Your task to perform on an android device: Use the Trainline app to share with my friend Carlos the details of the train journey from Bringham New Street to New Milton at Carlos3345@gmail.com.
Image 0: 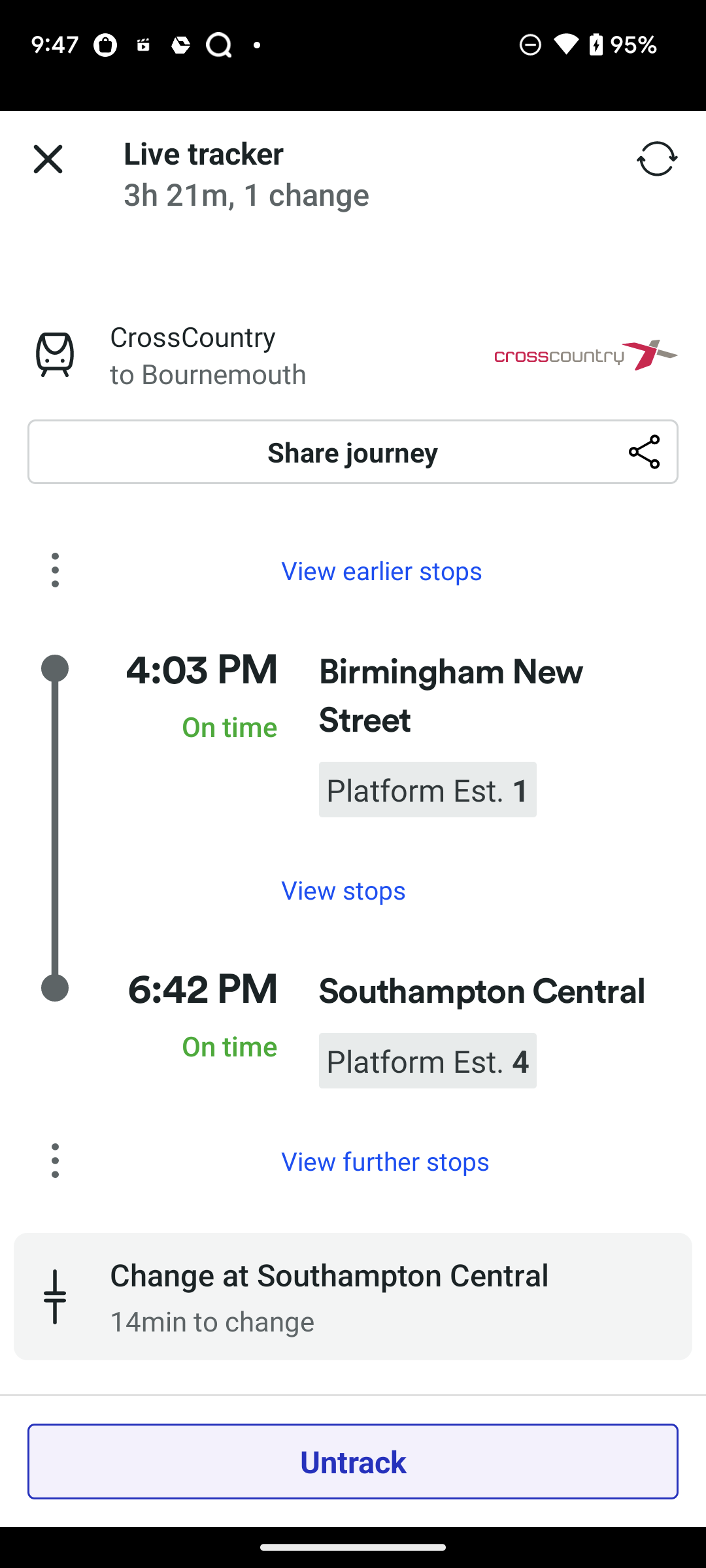
Click on the Share Journey option
Step 0: click (353, 451)
Image 1: 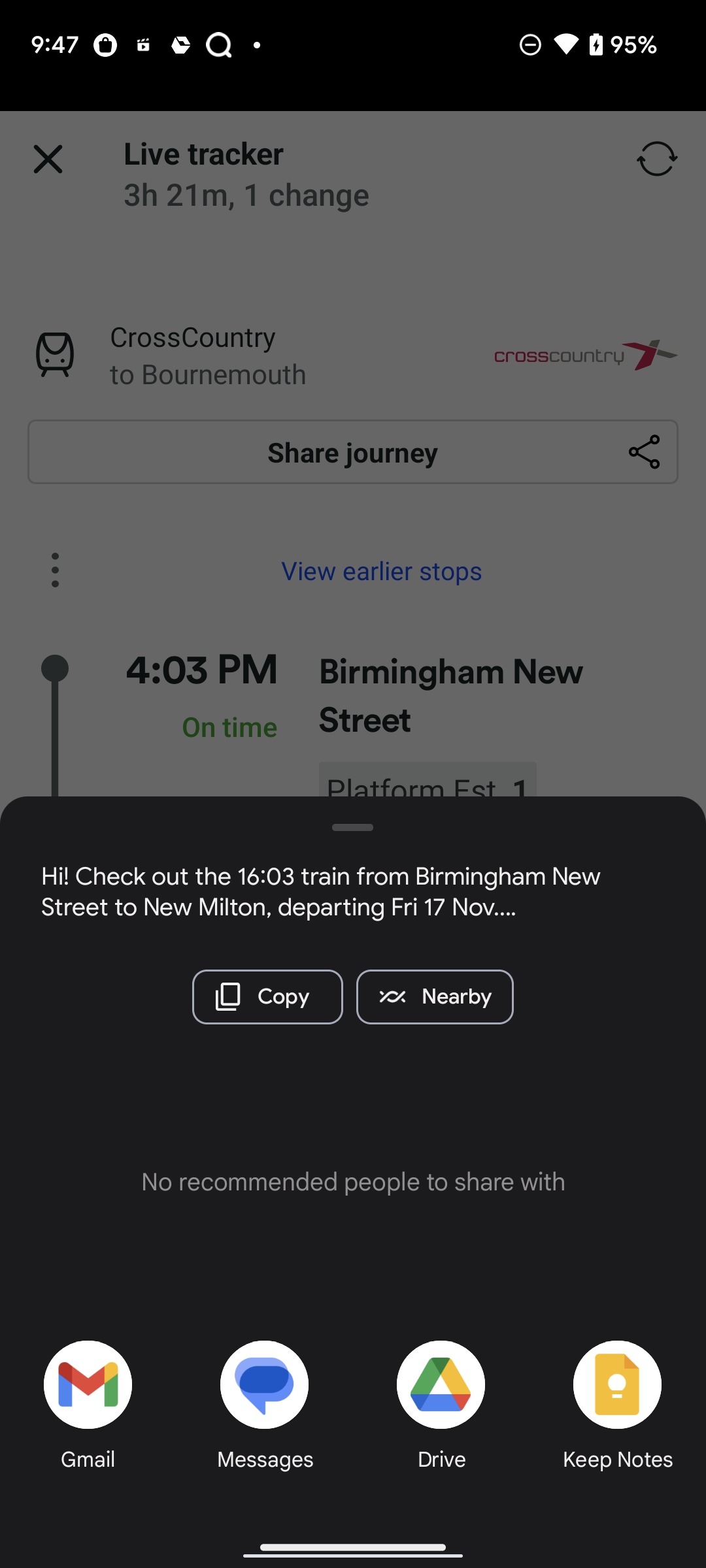
Click on Gmail option
Step 1: click (71, 1403)
Image 3: 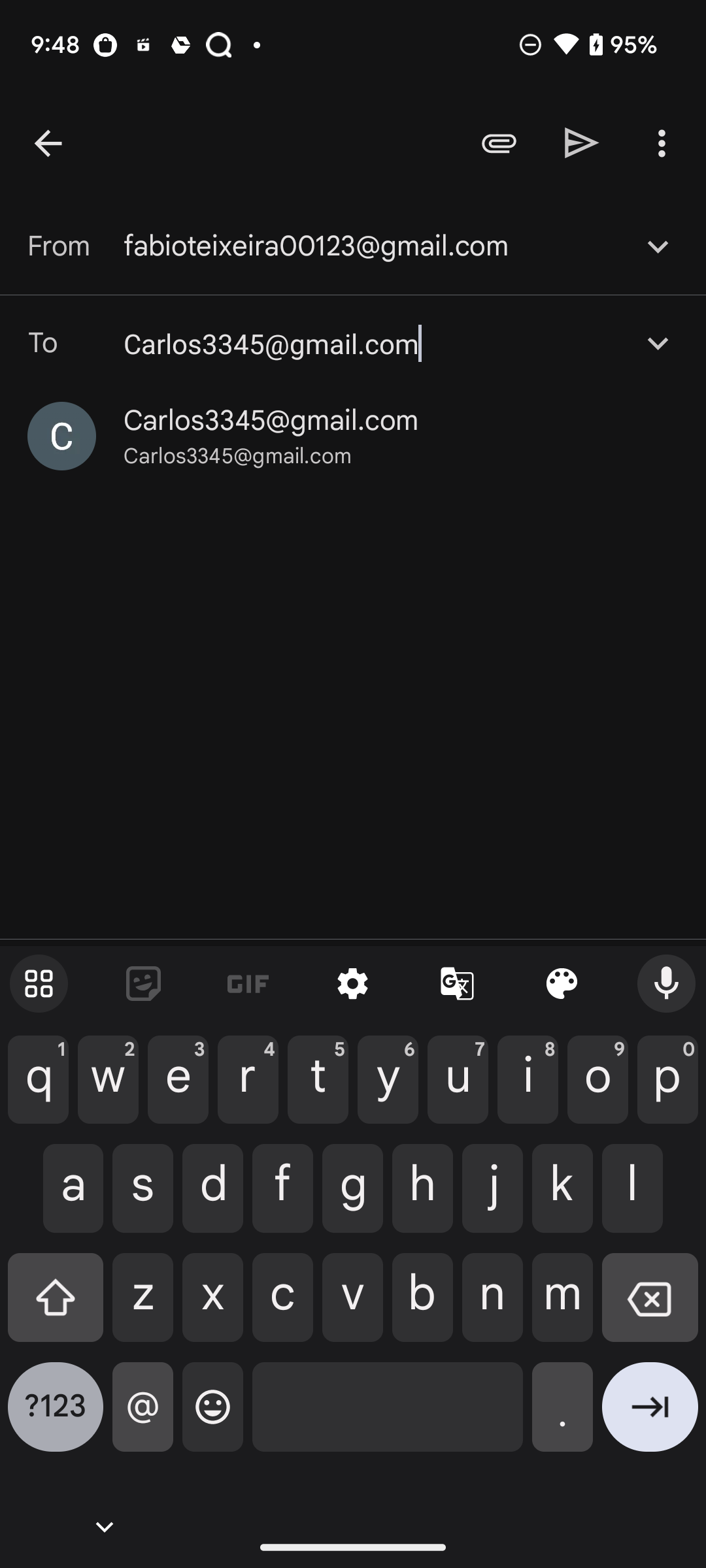
Click on Carlos3345@gmail.com
Step 3: click (237, 456)
Image 4: 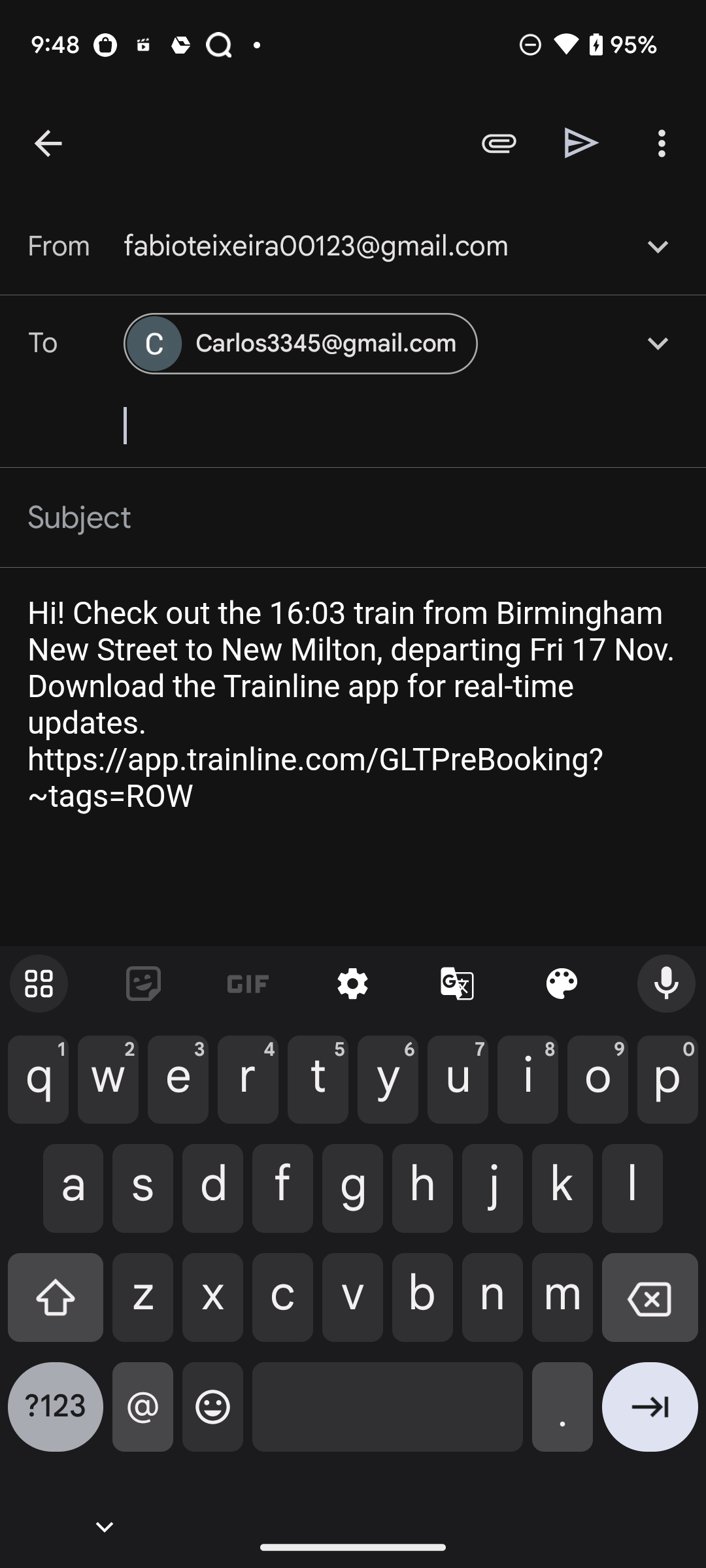
Click on the send icon at the top right corner of the screen
Step 4: click (582, 142)